Your task to perform on an android device: I'd want to read the product reviews before making a decision.
Image 0: 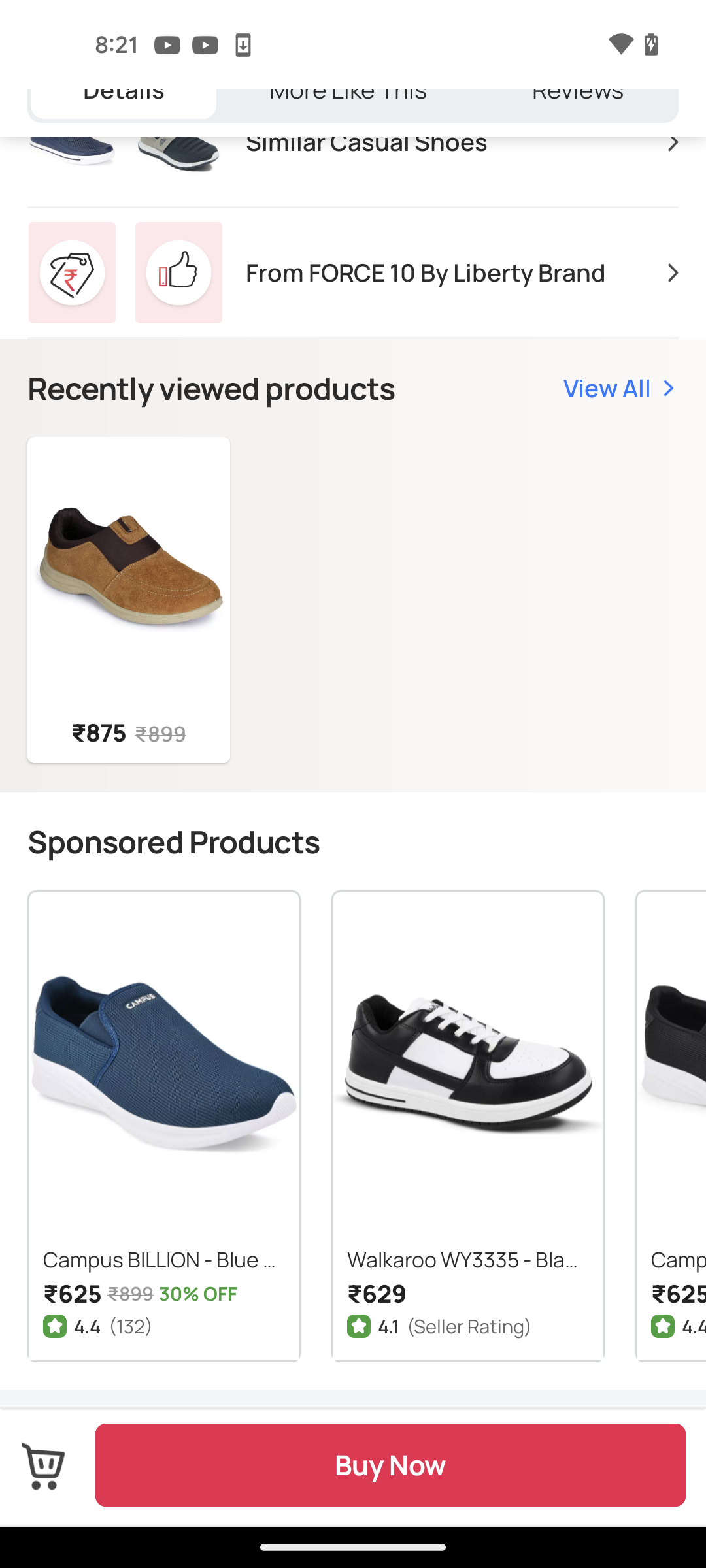
scroll up to see reviews section
Step 0: scroll up
Image 1: 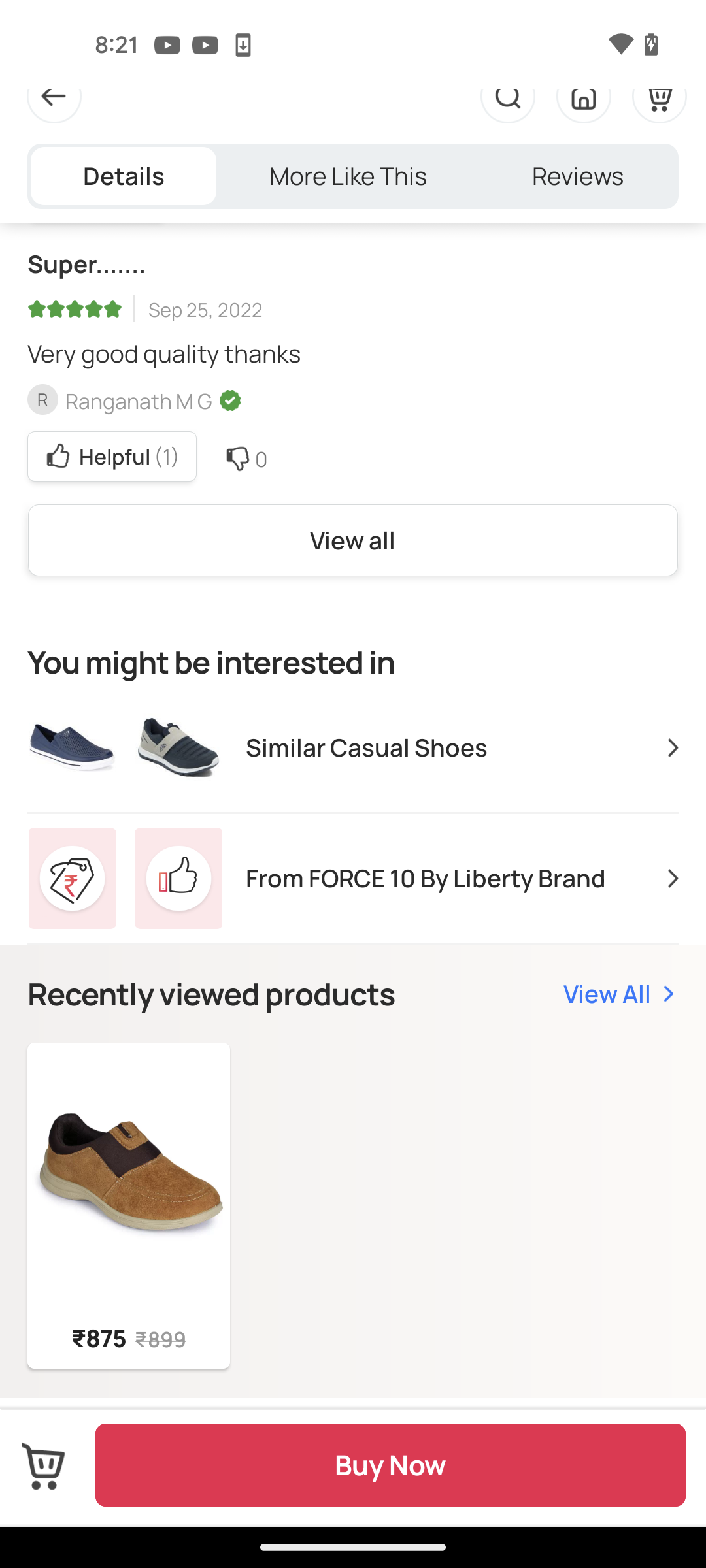
click on view all option
Step 1: click (352, 540)